Your task to perform on an android device: Search for Syska Iron elara in the Snapdeal app.
Image 0: 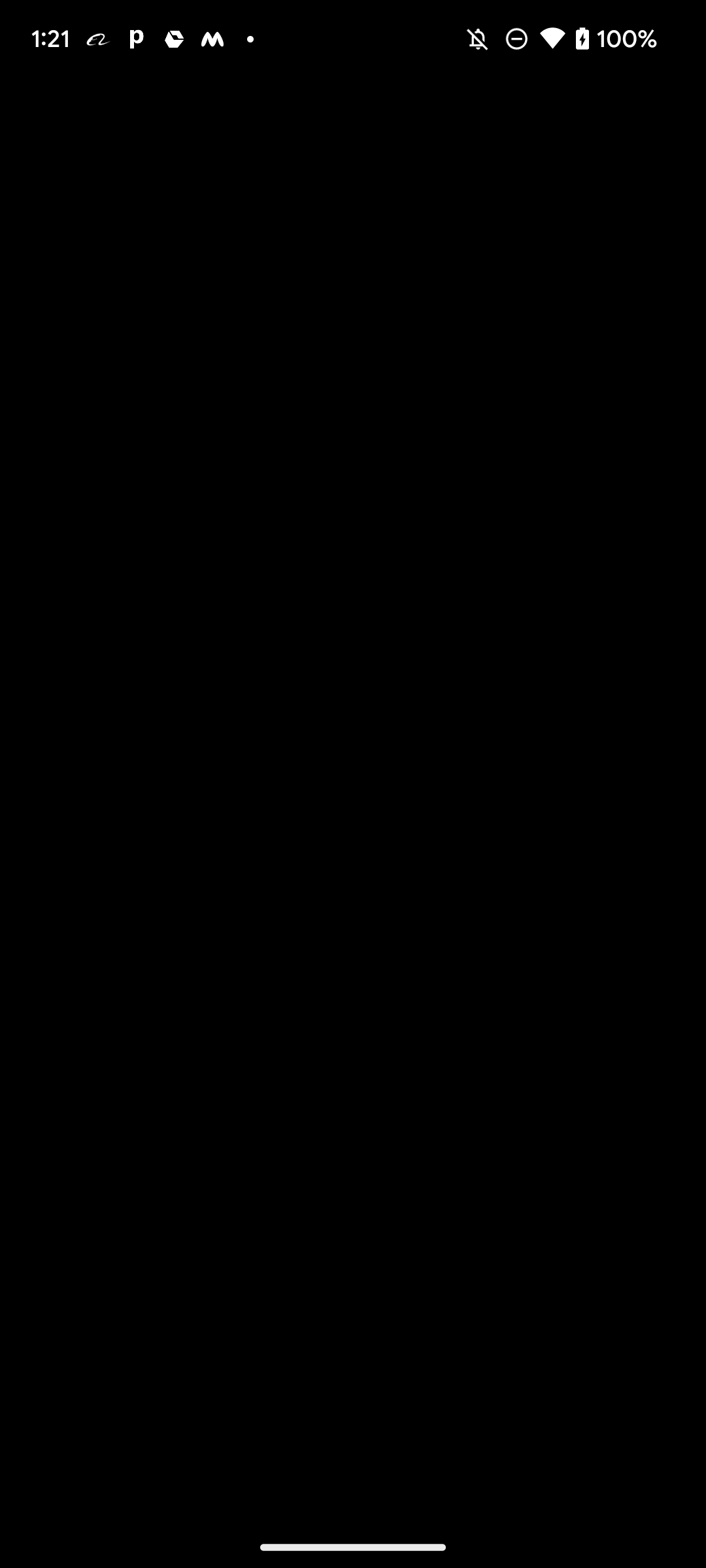
Open the Shopsy app.
Step 0: open app "Shopsy"
Image 1: 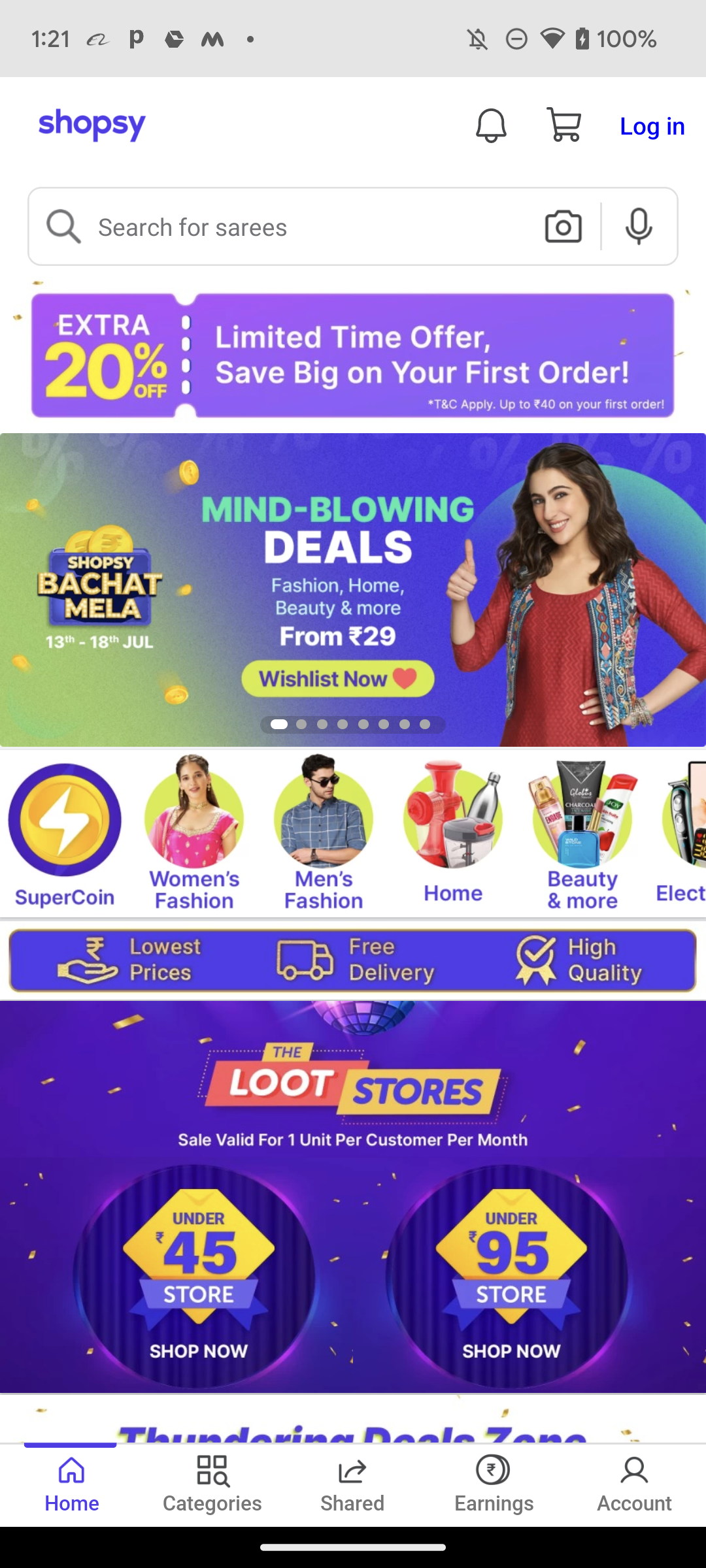
Click on the search bar at the top of the screen.
Step 1: click (350, 237)
Image 2: 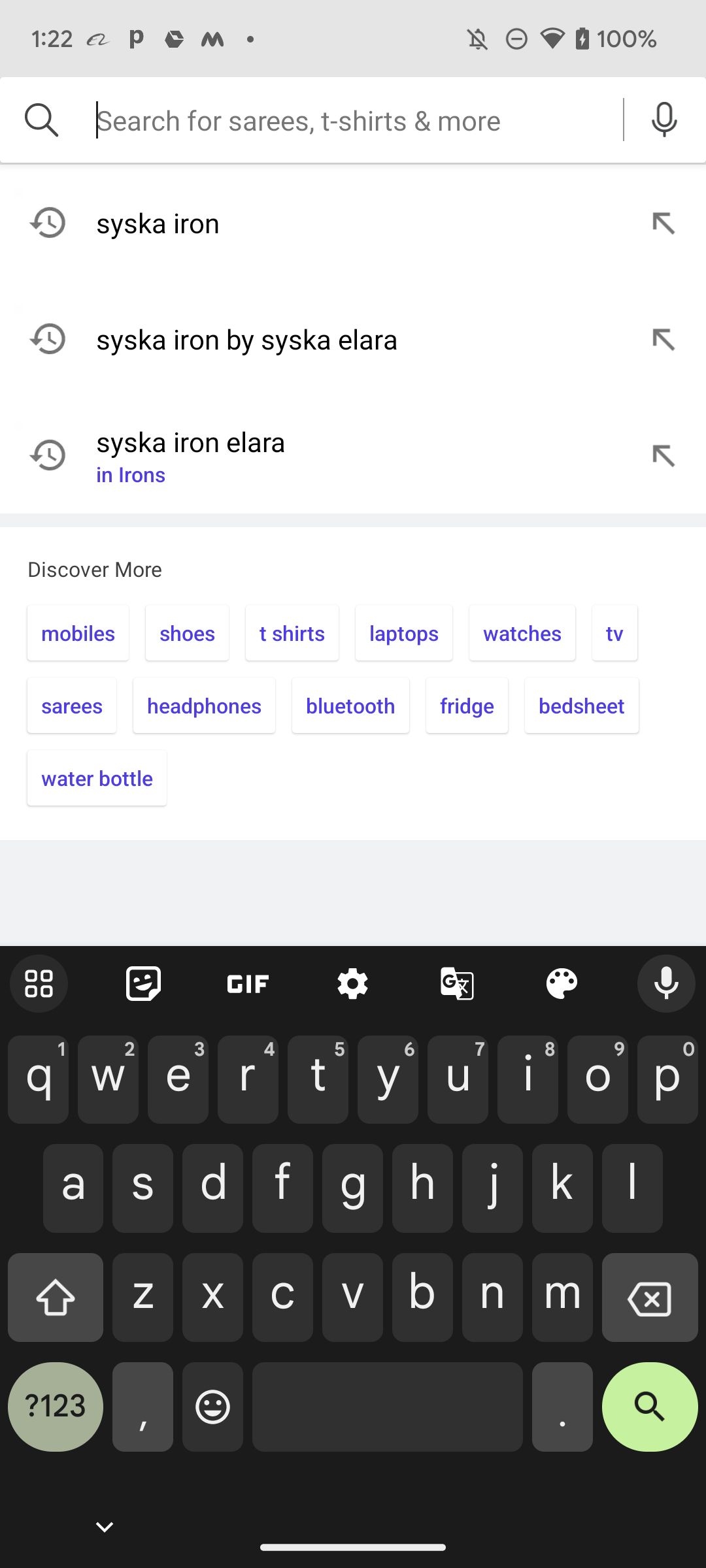
Type" Syska Iron elara" in the search bar.
Step 2: type "Syska Iron elara"
Image 3: 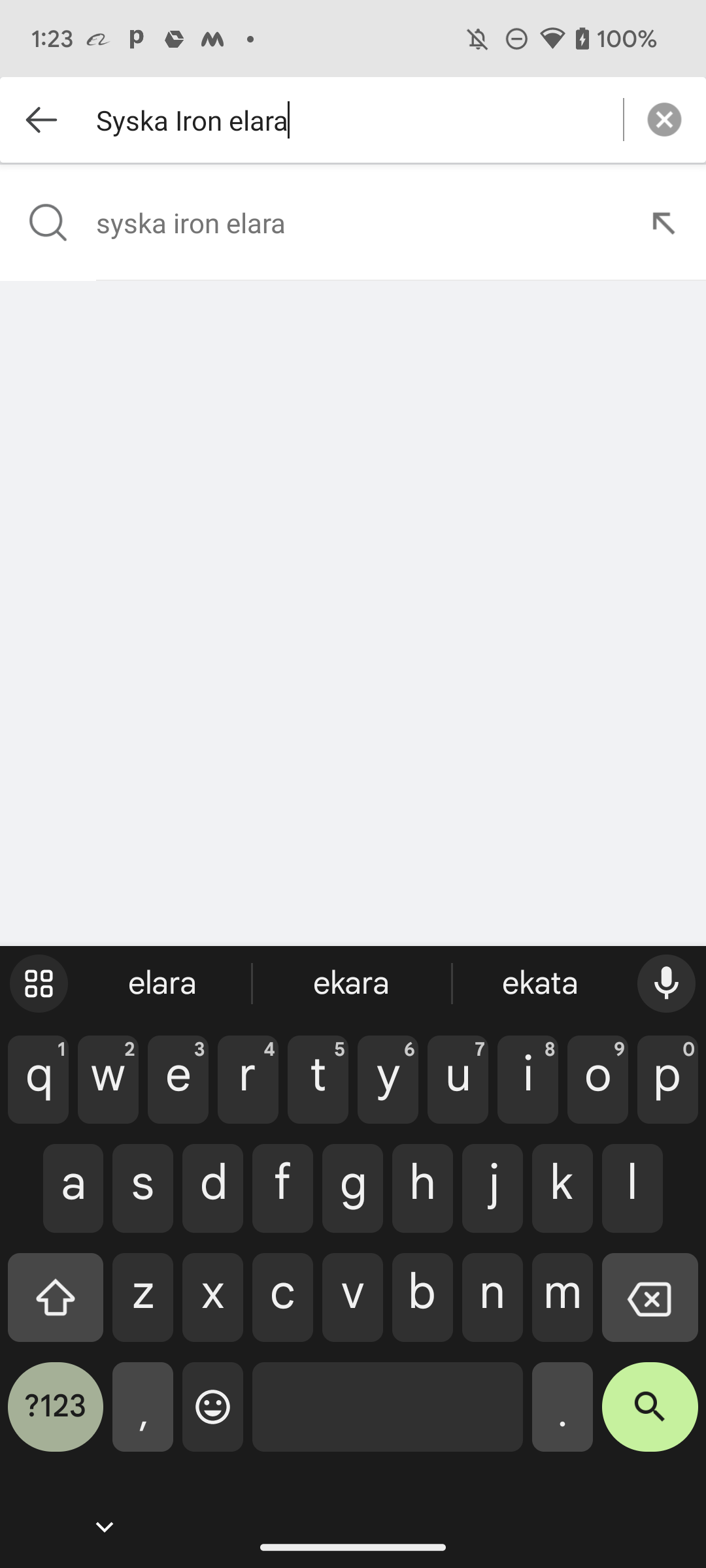
Click on the search arrow key on the keyboard at the bottom right of the screen.
Step 3: click (650, 1417)
Image 4: 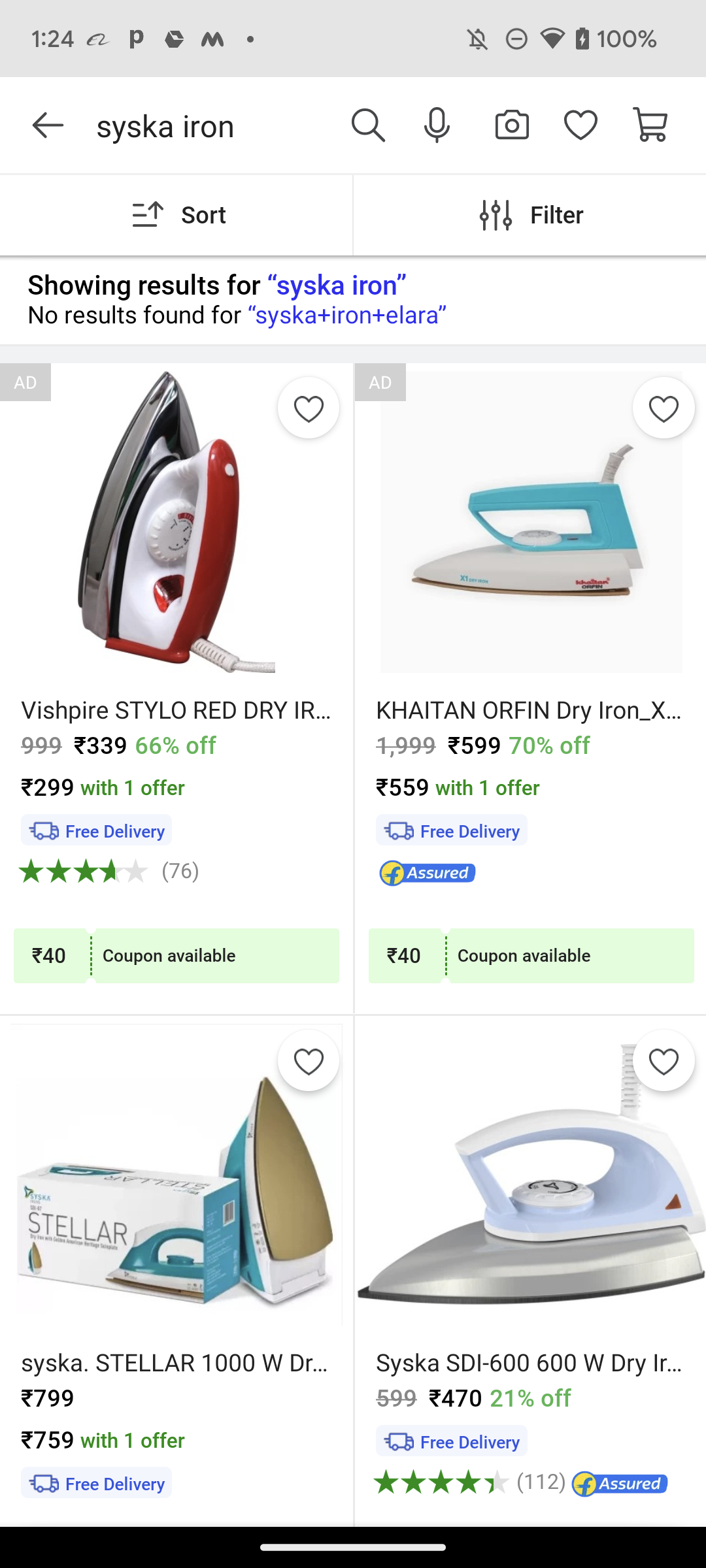
Scroll down to view more results.
Step 4: scroll down
Image 5: 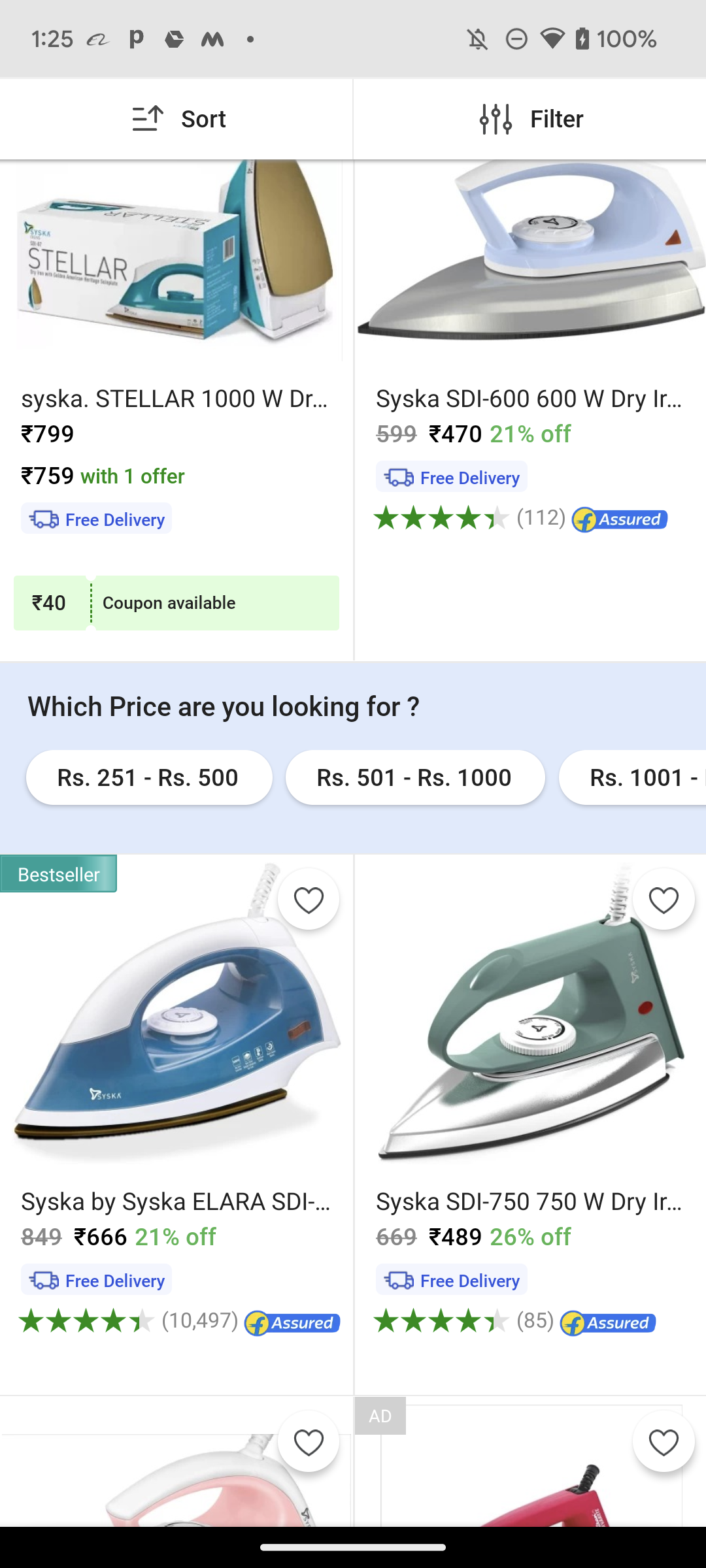
Click on the Fifth result
Step 5: click (125, 1106)